Your task to perform on an android device: Traveling to Southampton as soon as possible is my primary goal. See the bus details by using the Wanderu app.
Image 0: 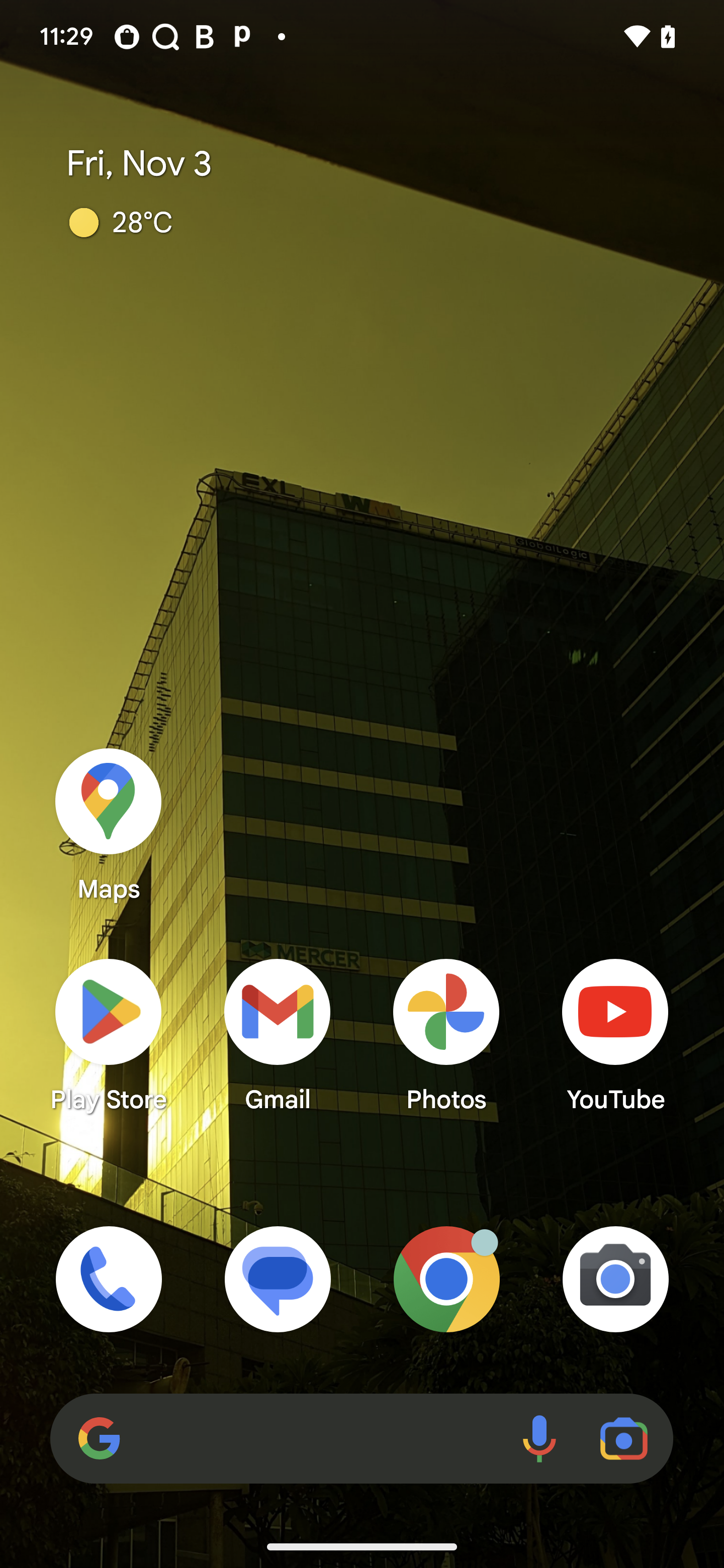
Open Wanderu app
Step 0: open app "Wanderu"
Image 1: 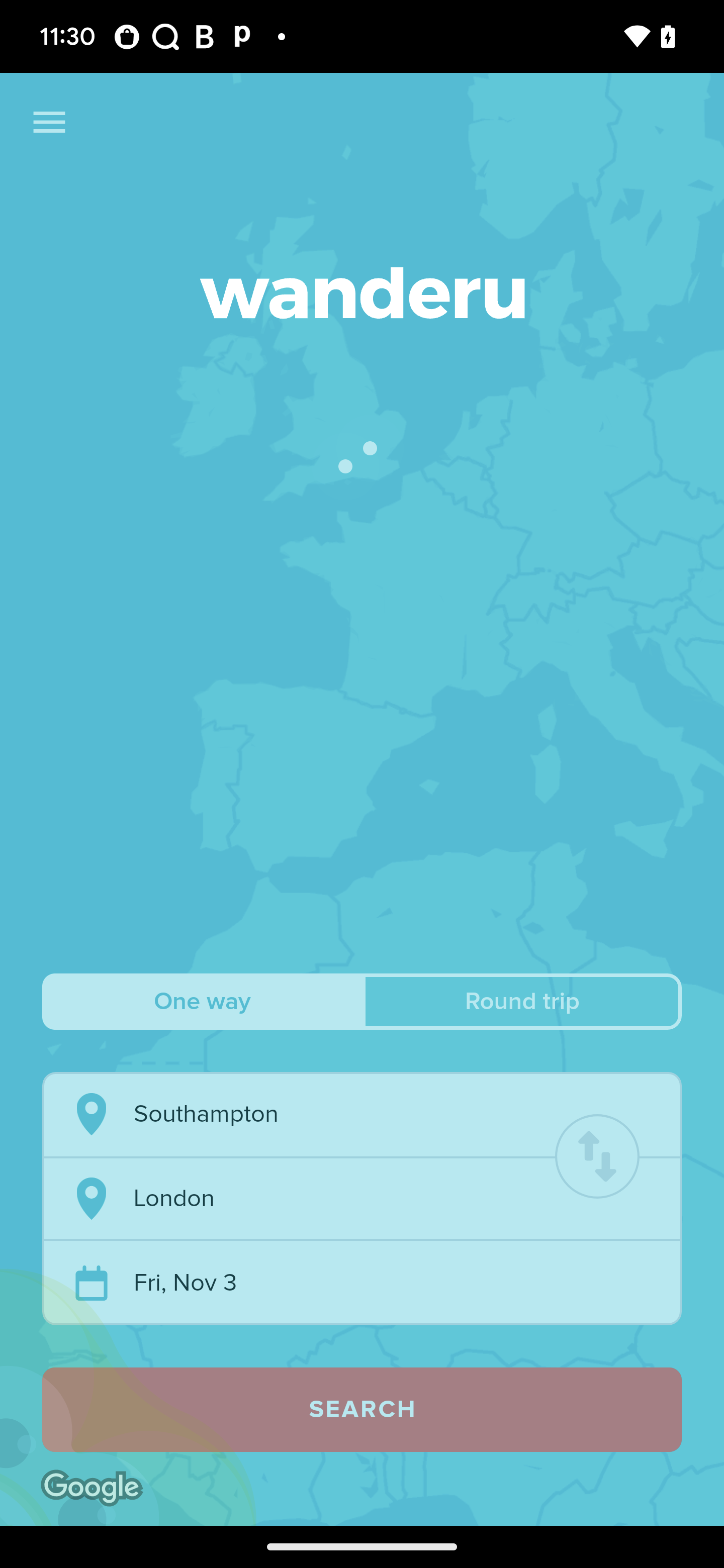
Click on the Departure tab
Step 1: click (362, 799)
Image 2: 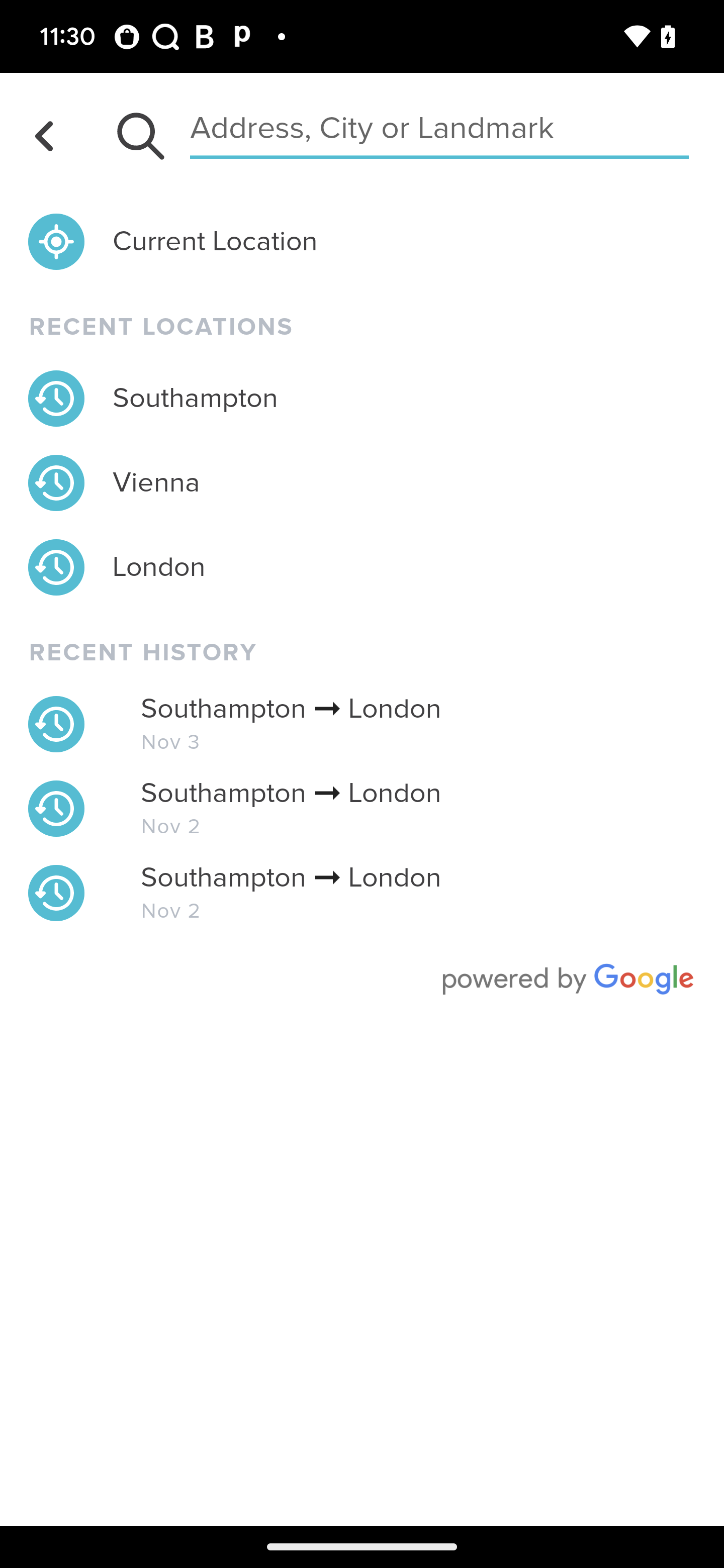
Type London in the Departure tab
Step 2: type "London"
Image 3: 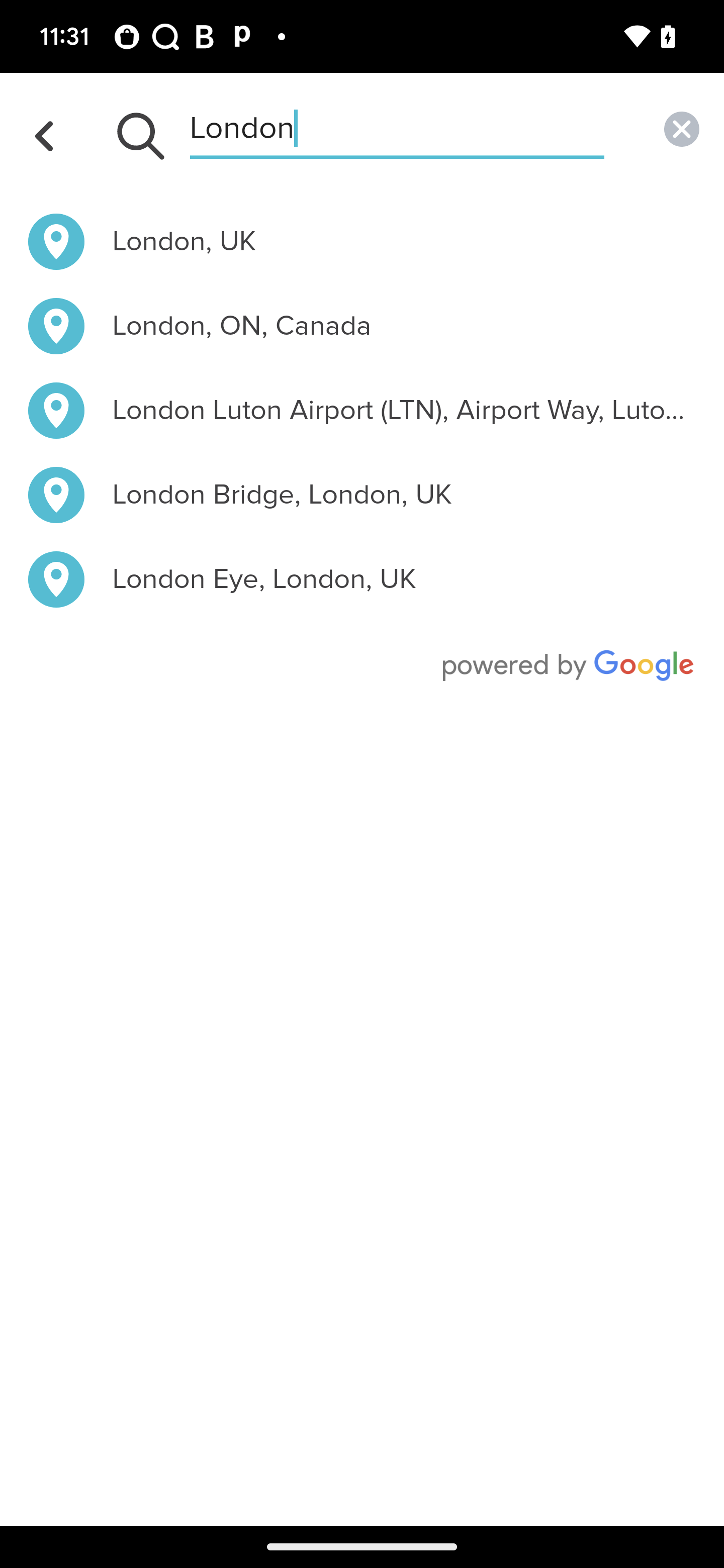
Click on the Suggestion
Step 3: click (401, 242)
Image 4: 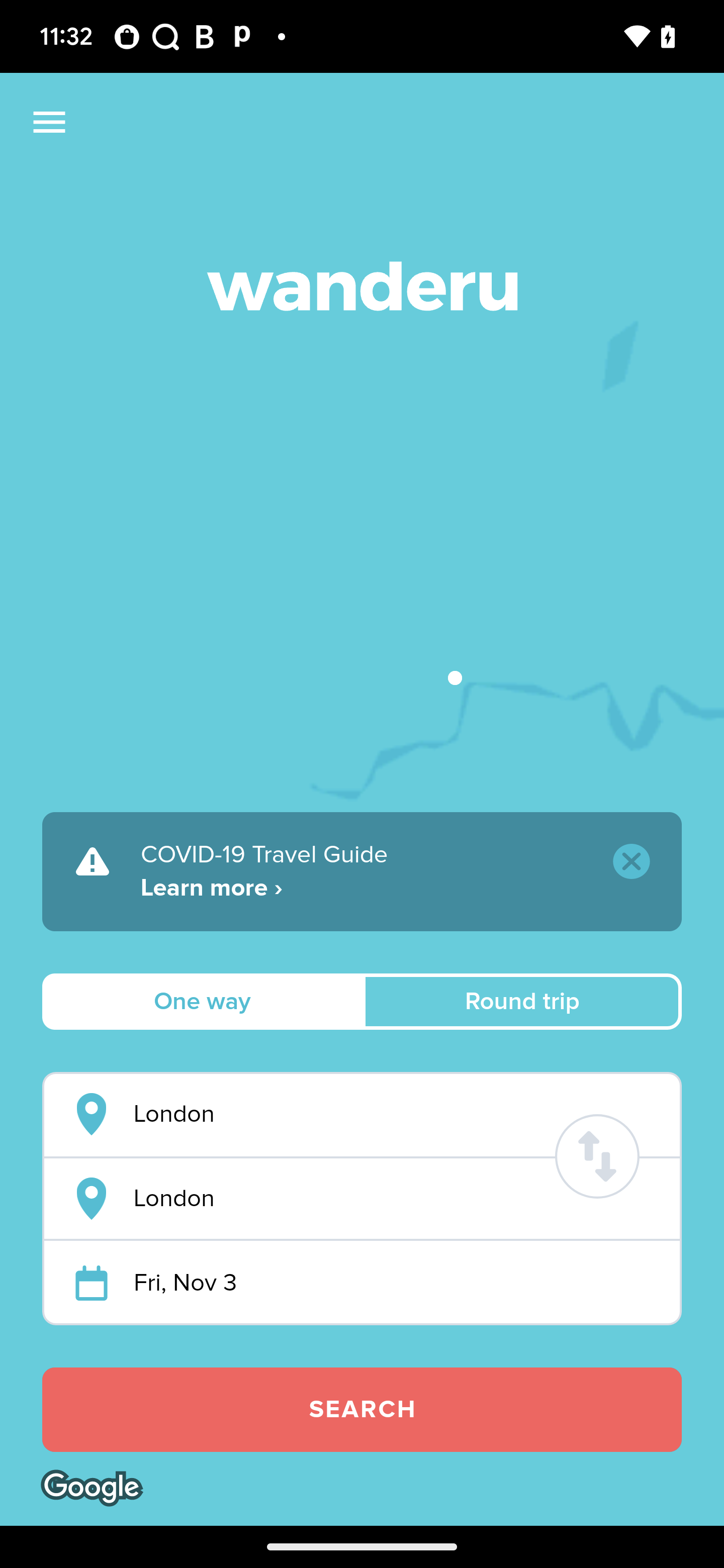
Click on the destination tab
Step 4: click (397, 1198)
Image 5: 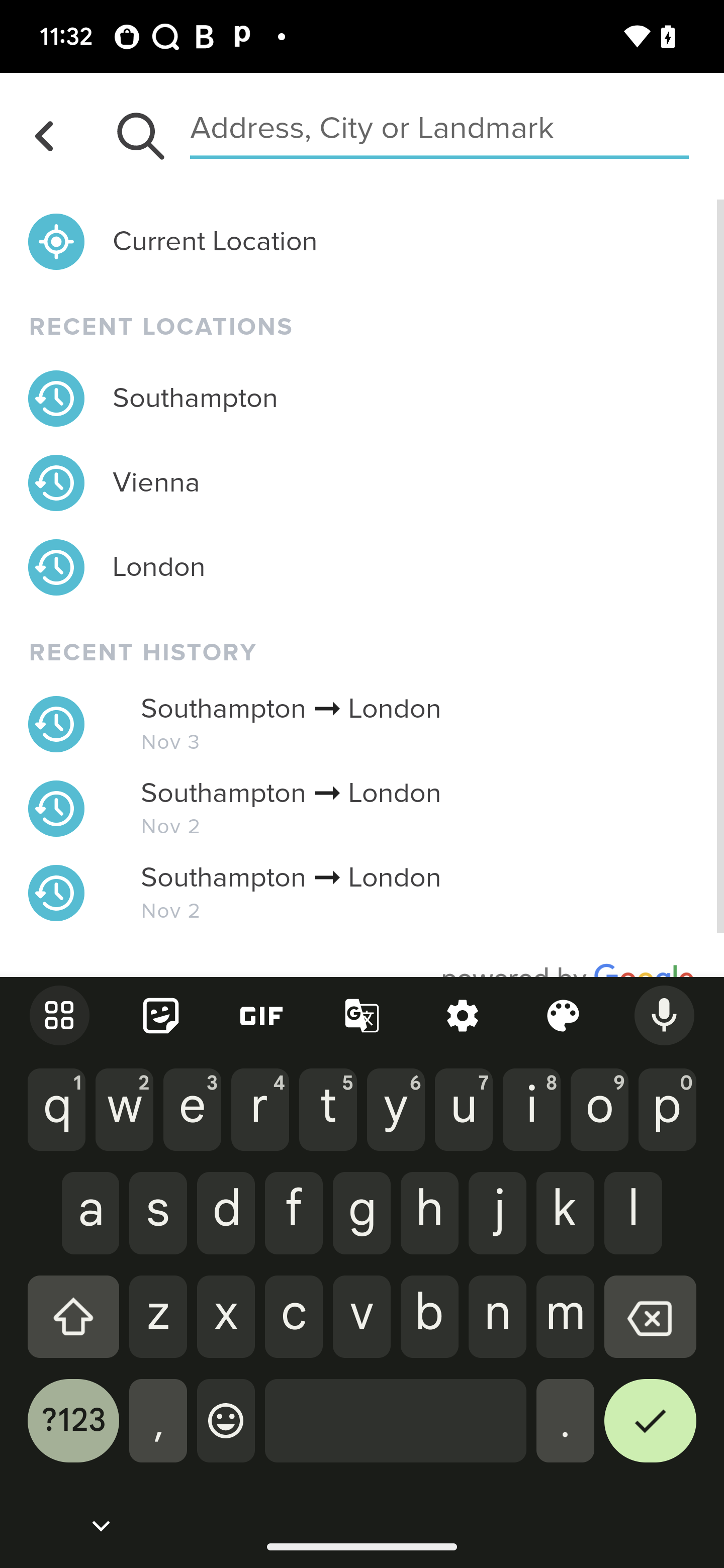
Type Southampton in the destination tab
Step 5: type "Southampton"
Image 6: 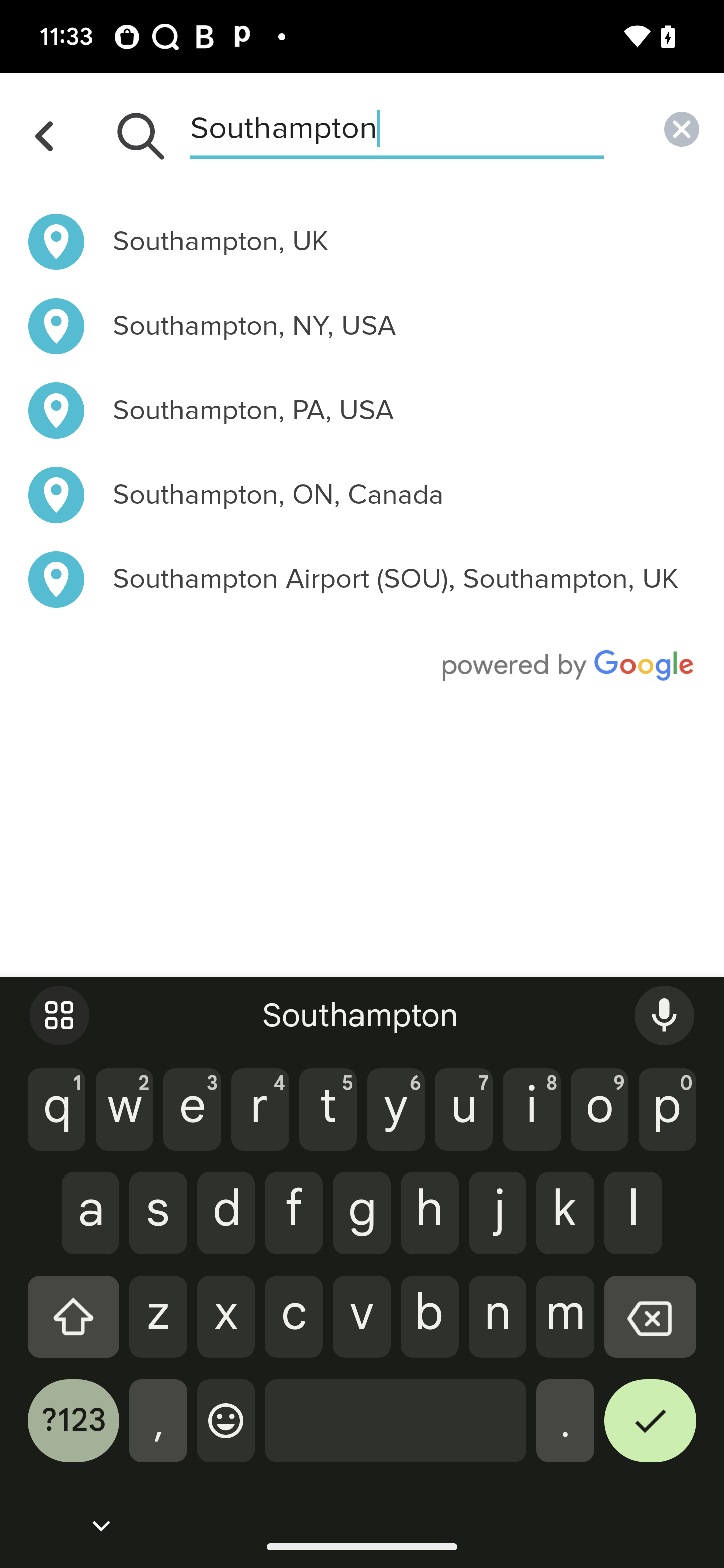
Click on the suggestion
Step 6: click (401, 242)
Image 7: 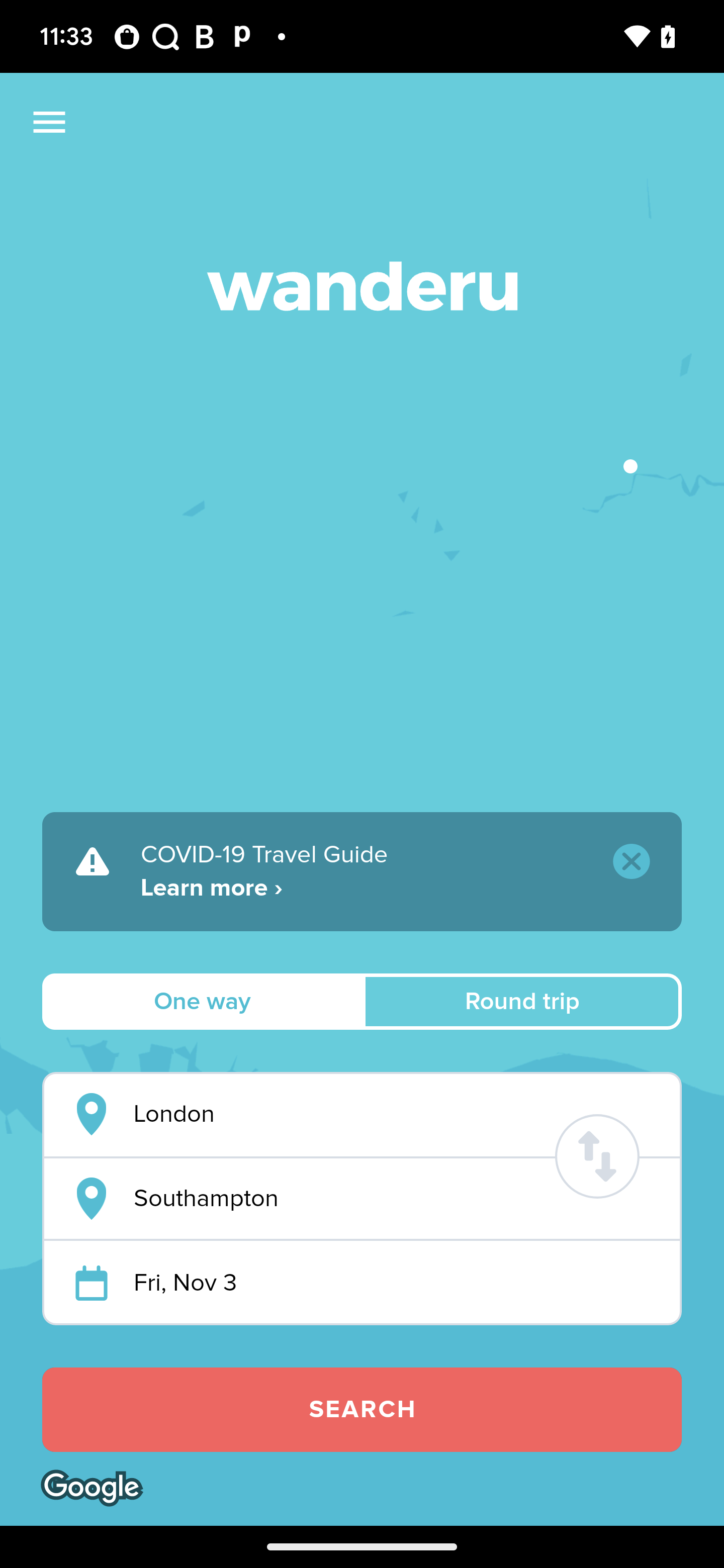
Click on the search button
Step 7: click (361, 1410)